Your task to perform on an android device: I'm going to Ristorante Pizzeria Positano restaurant; please provide me traffic updates so that I can get there quickly.
Image 0: 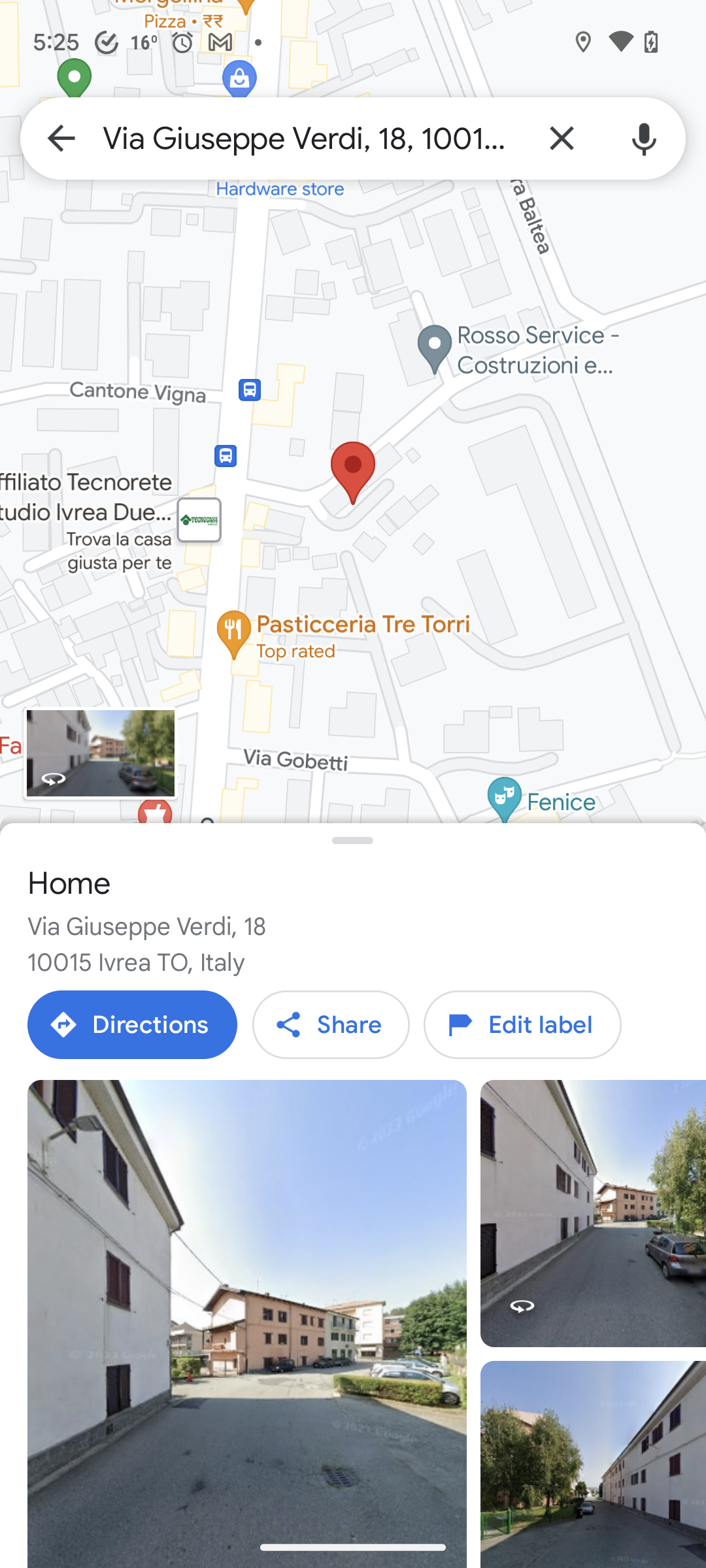
Click on the directions option
Step 0: click (132, 1024)
Image 1: 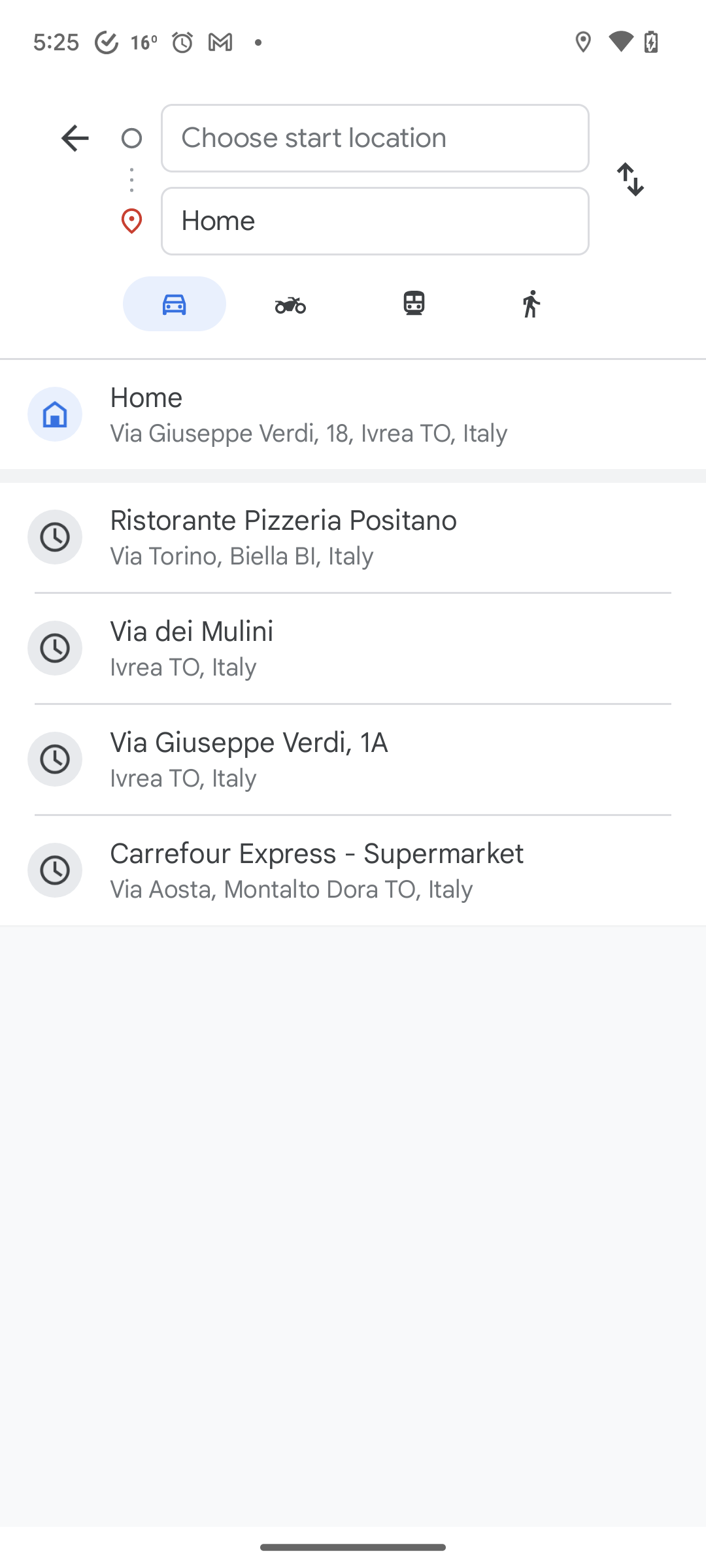
Click on the reverse icon at the top right of the screen
Step 1: click (630, 179)
Image 2: 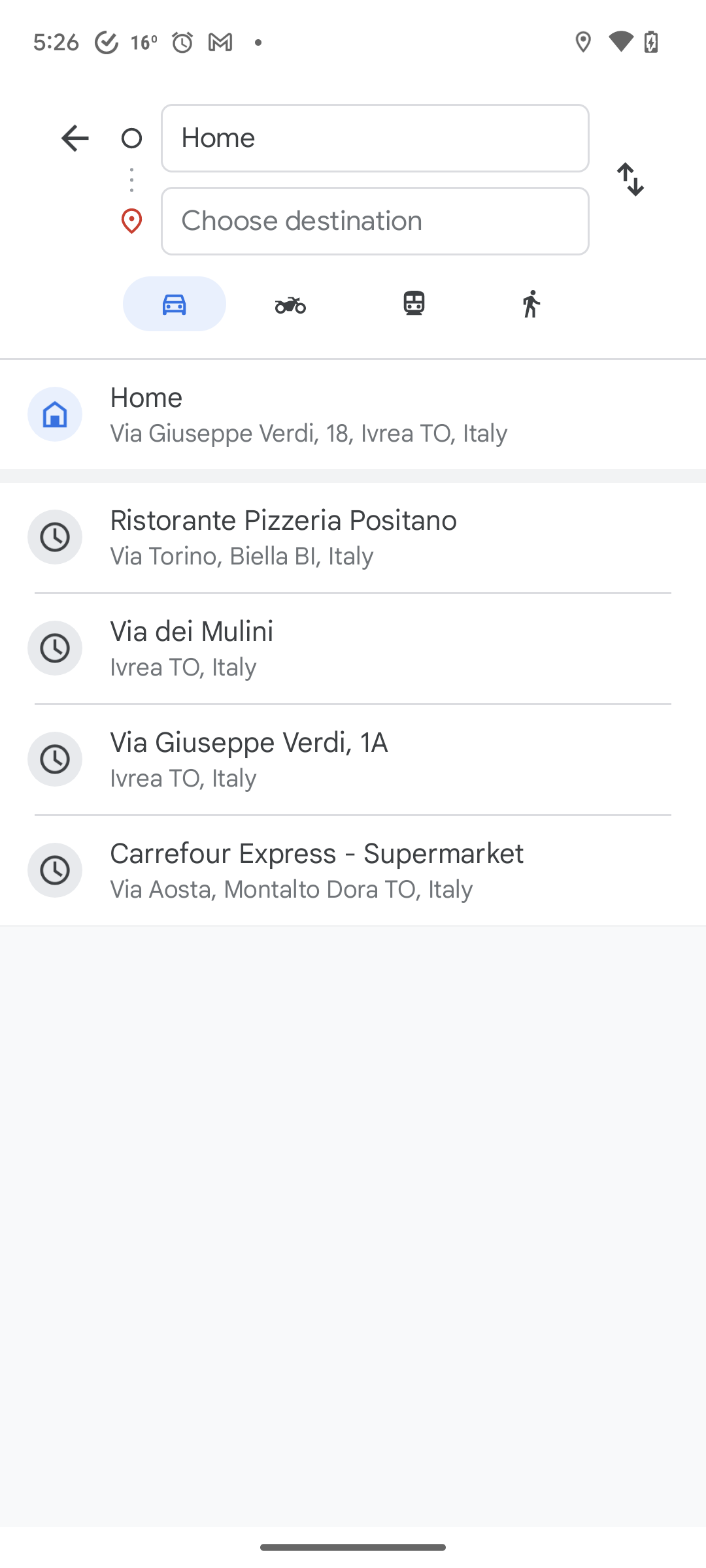
Click on the destination text box
Step 2: click (375, 221)
Image 3: 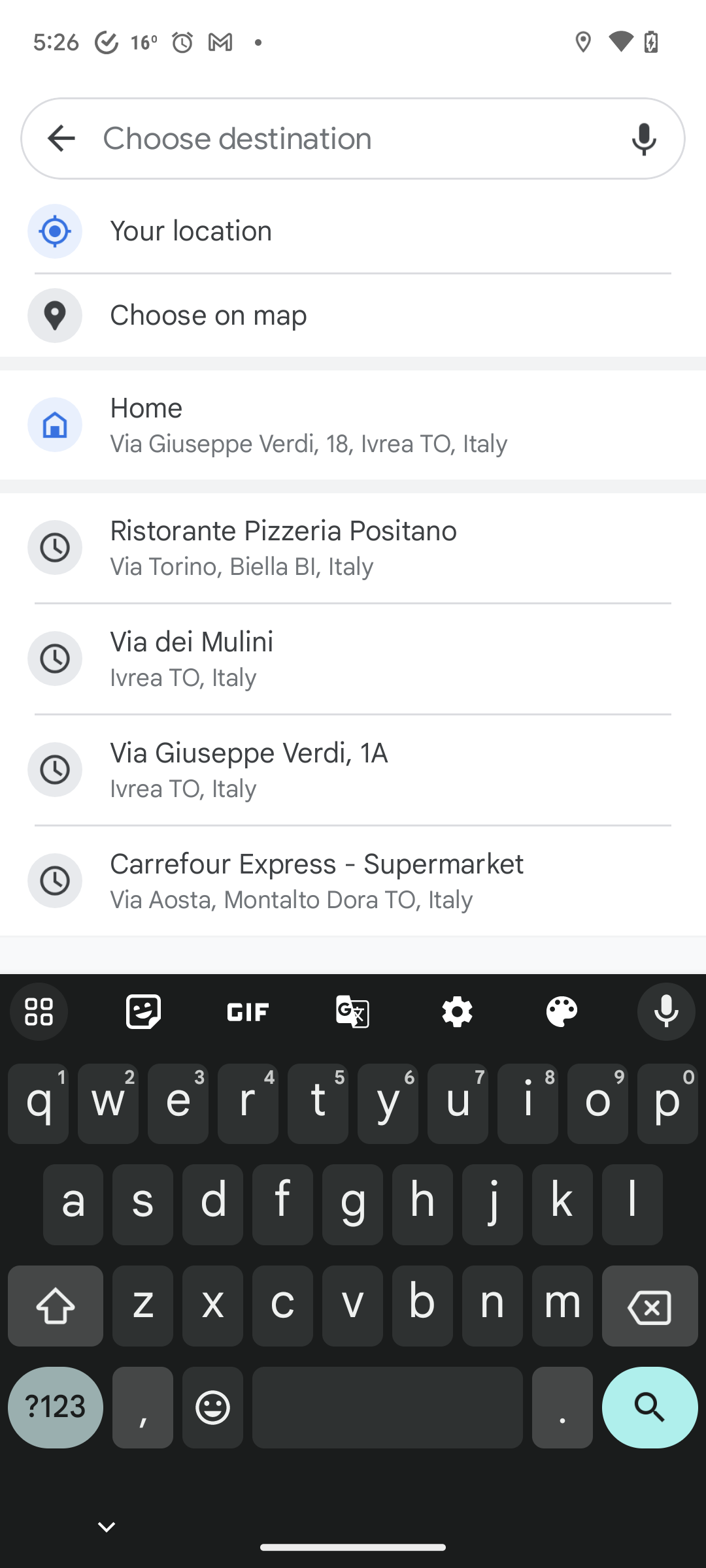
Click on the Ristorante Pizzeria Positano restaurant location
Step 3: click (394, 531)
Image 4: 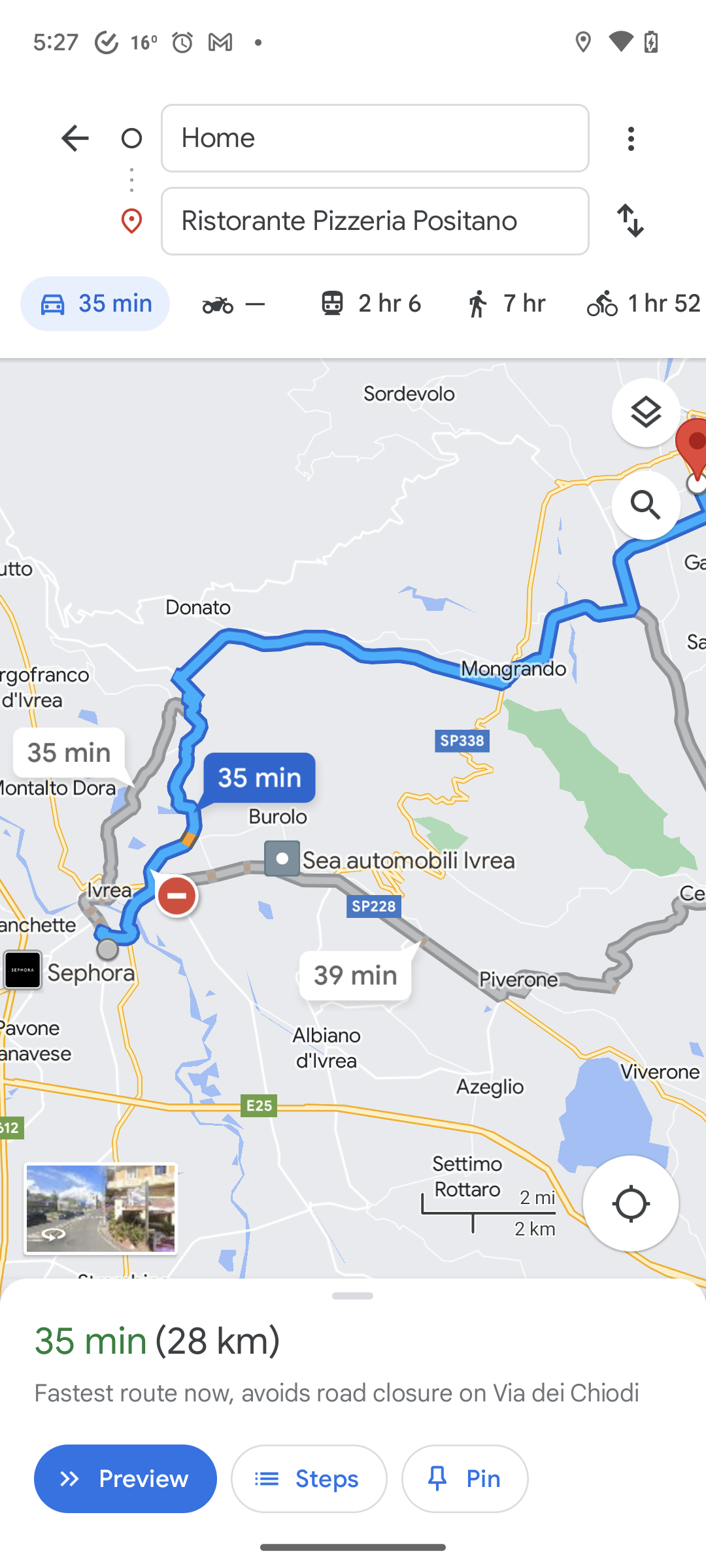
Click on the layer icon at the top right of the map screen
Step 4: click (656, 419)
Image 5: 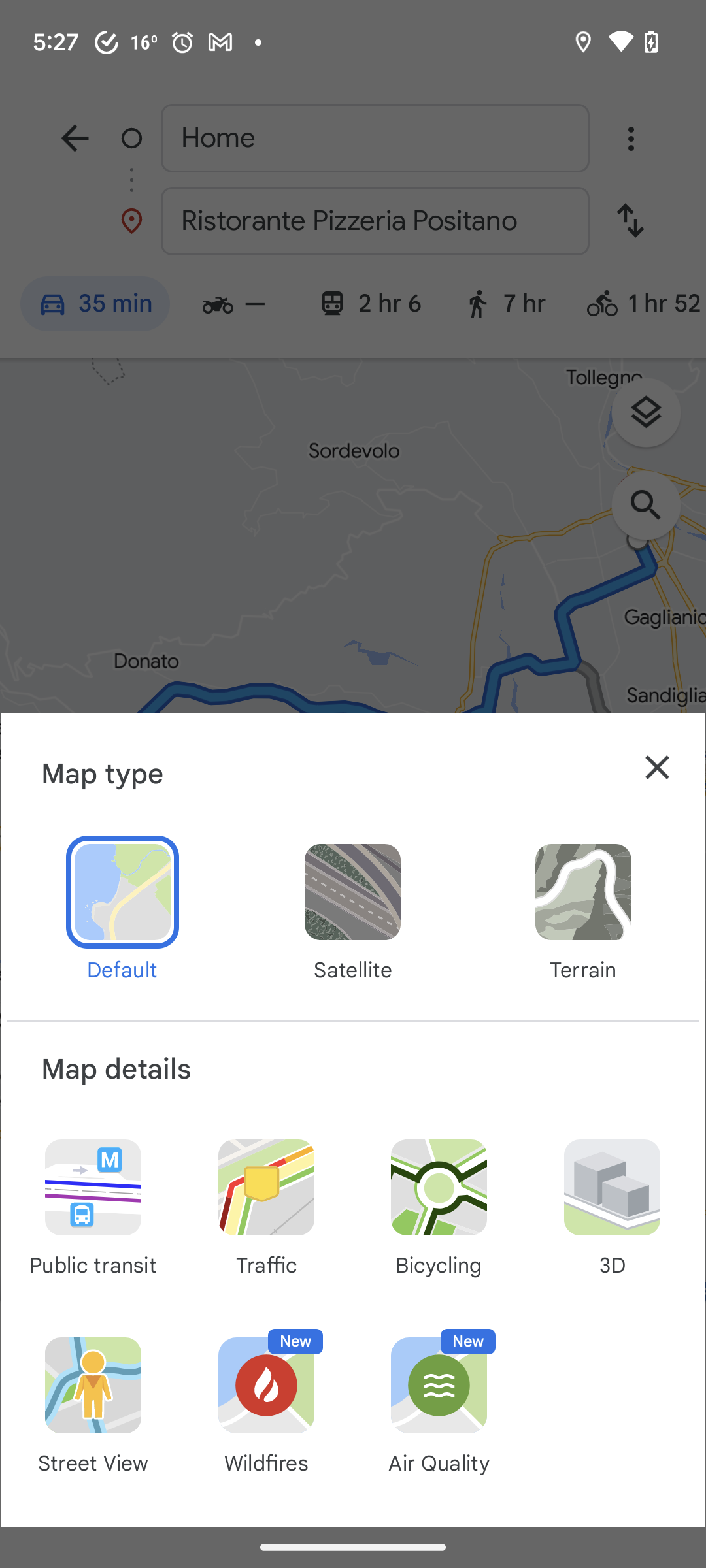
Click on the traffic section
Step 5: click (266, 1206)
Image 6: 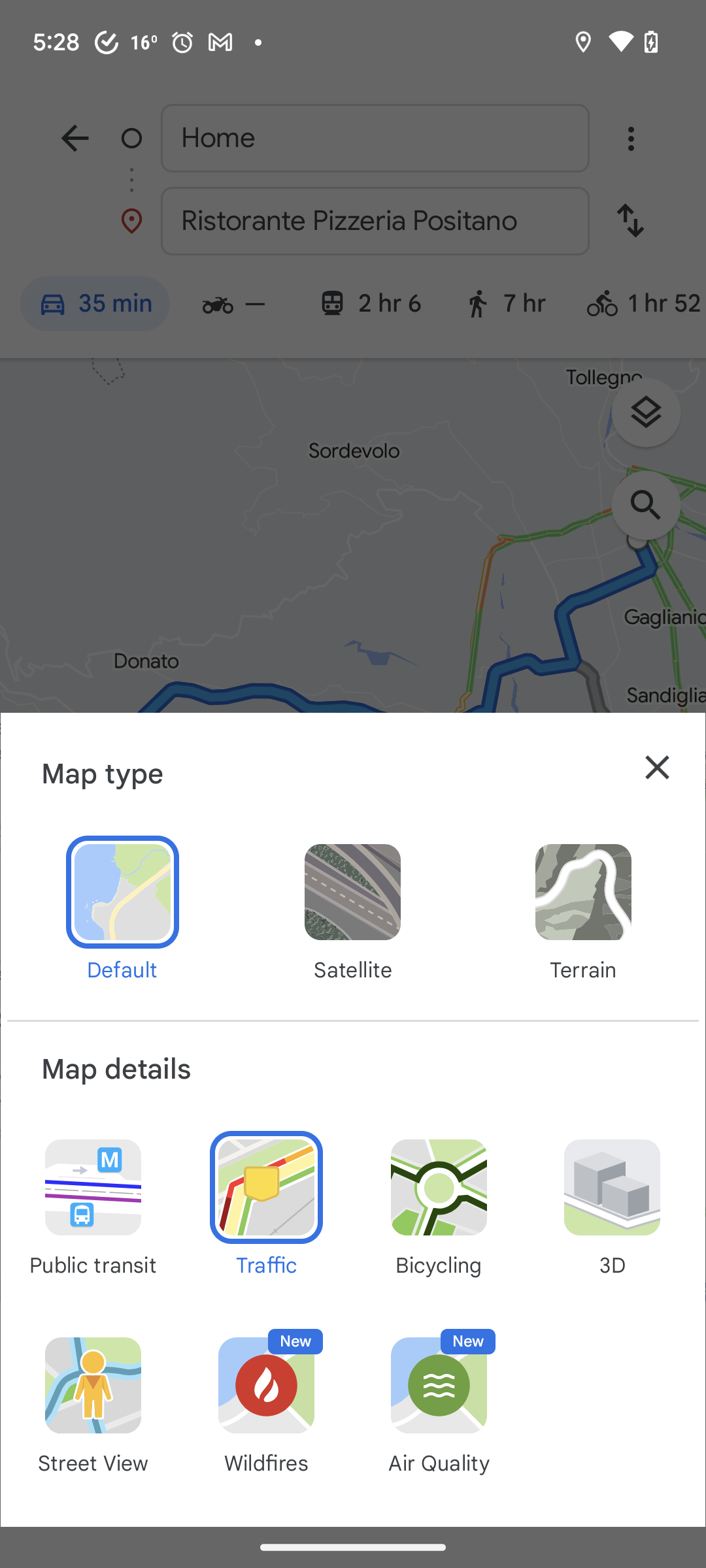
Close the drawer
Step 6: click (657, 767)